Your task to perform on an android device: In the RAR App ,decompress the DCIM.rar file by entering the password and save it to the Camera folder.
Image 0: 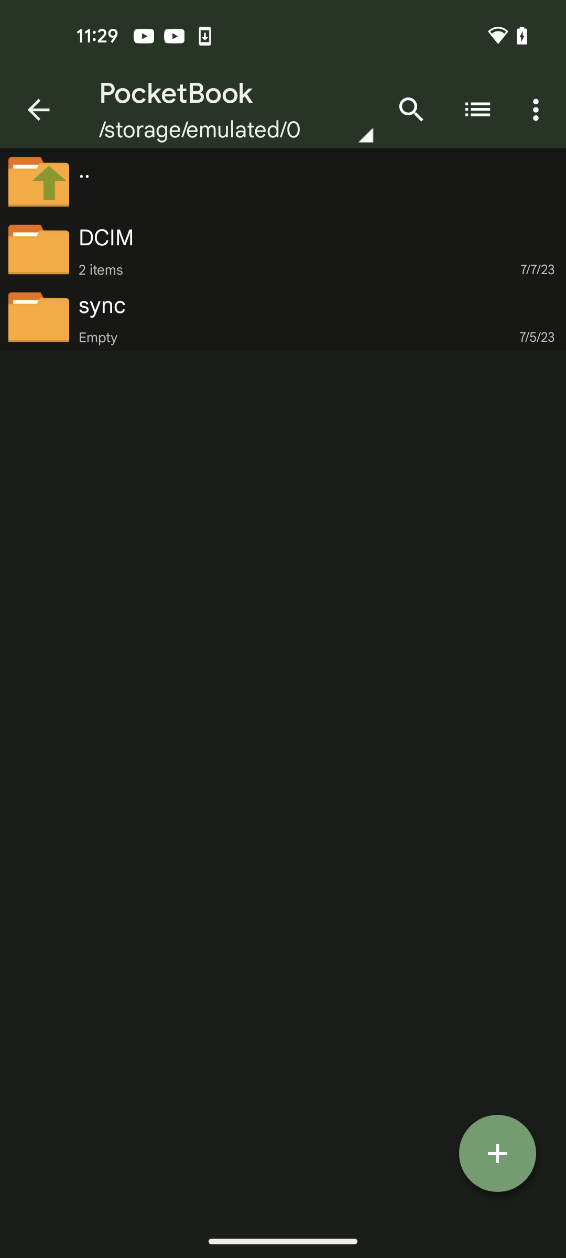
Open the RAR app
Step 0: open app "RAR"
Image 1: 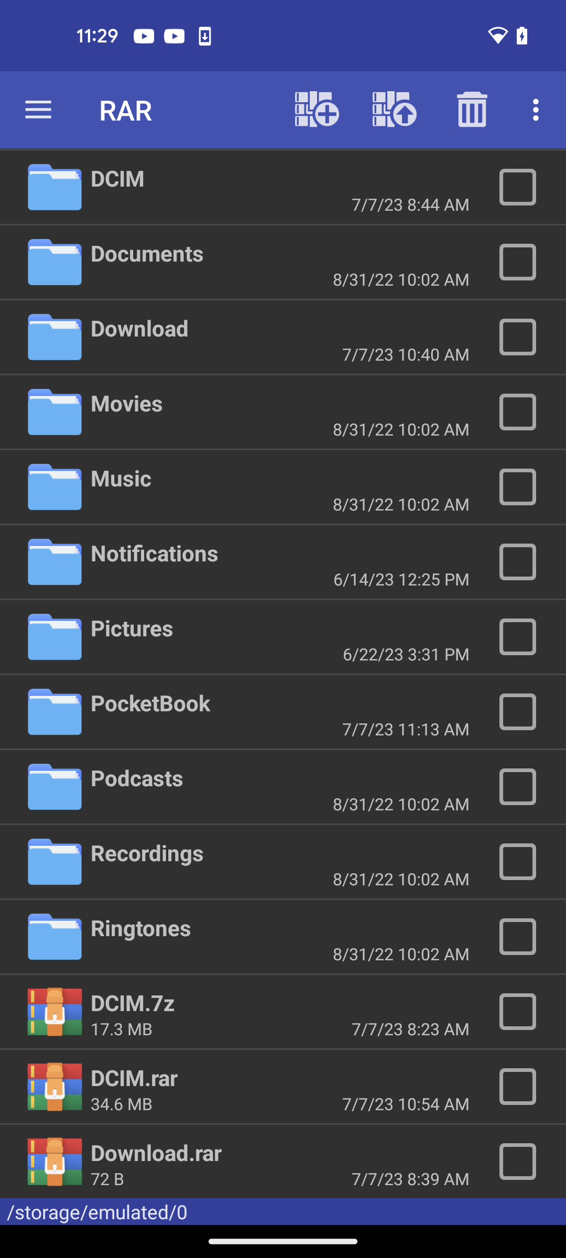
Click on the check box of the DCIM.rar file
Step 1: click (525, 1086)
Image 2: 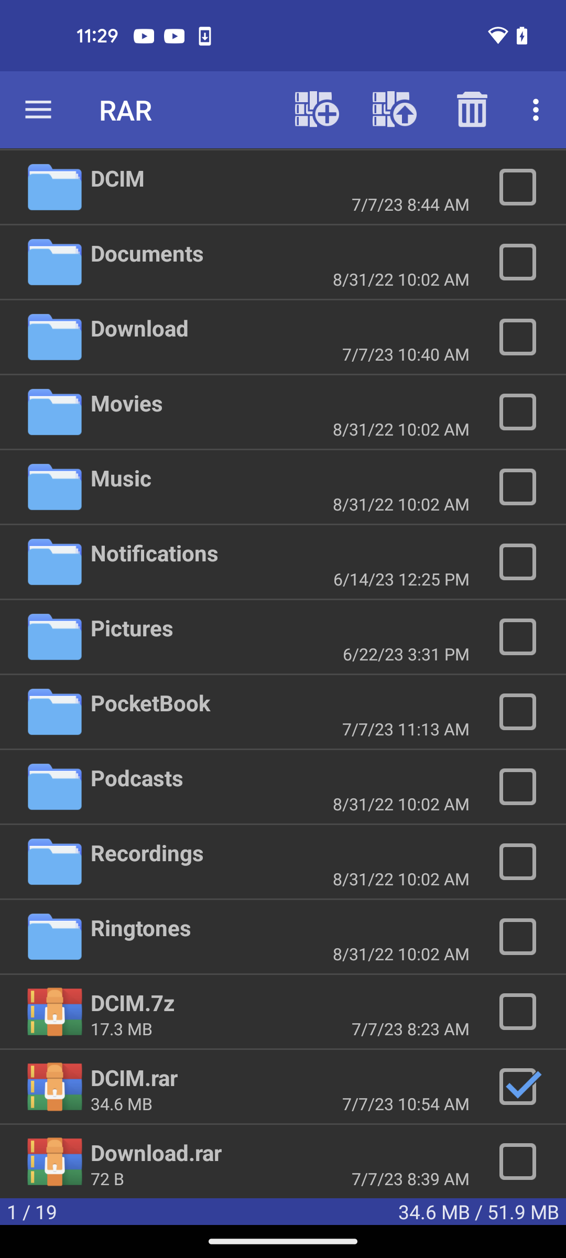
Click on the decompress button at the top of the screen
Step 2: click (395, 110)
Image 3: 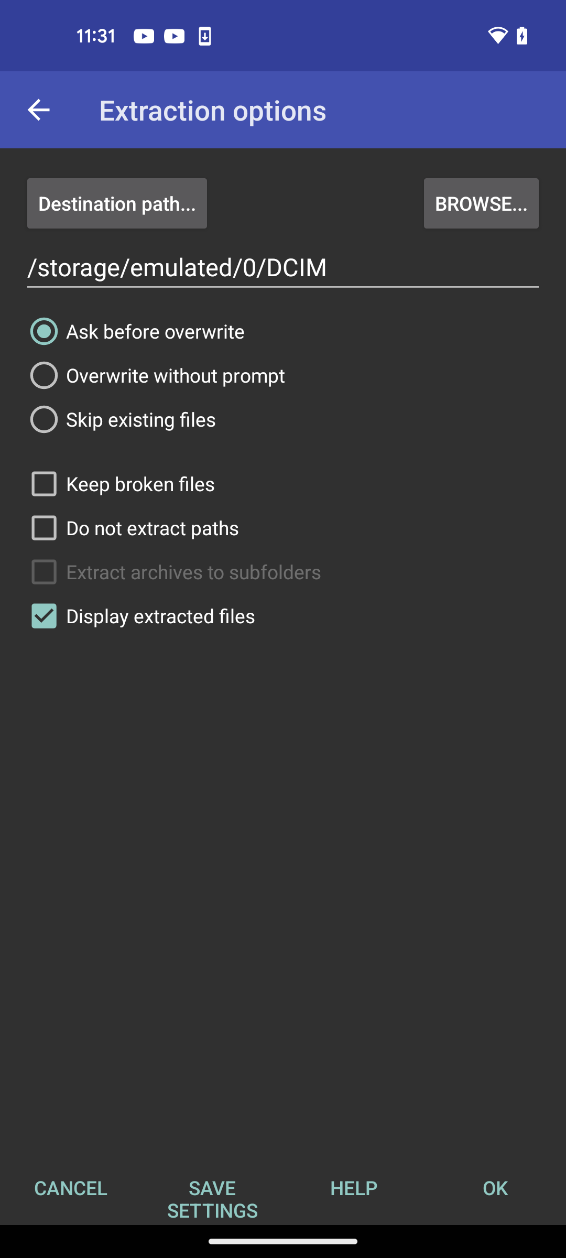
Click on the BROWSE... button for selecting the destination of the extracted file
Step 3: click (481, 203)
Image 4: 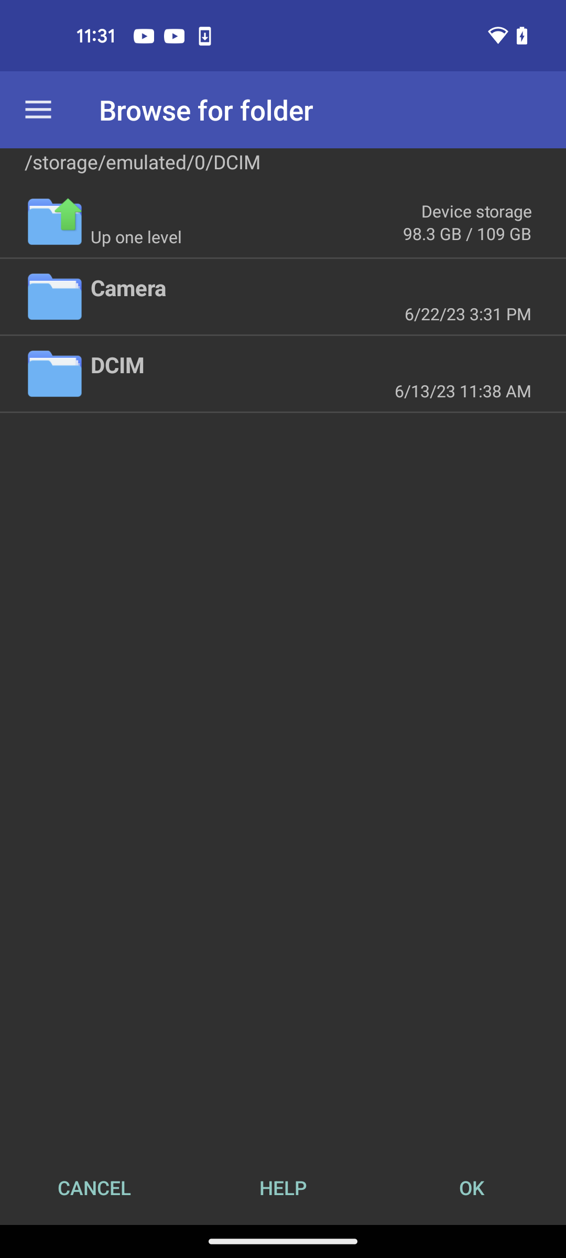
Choose the Camera folder
Step 4: click (283, 296)
Image 6: 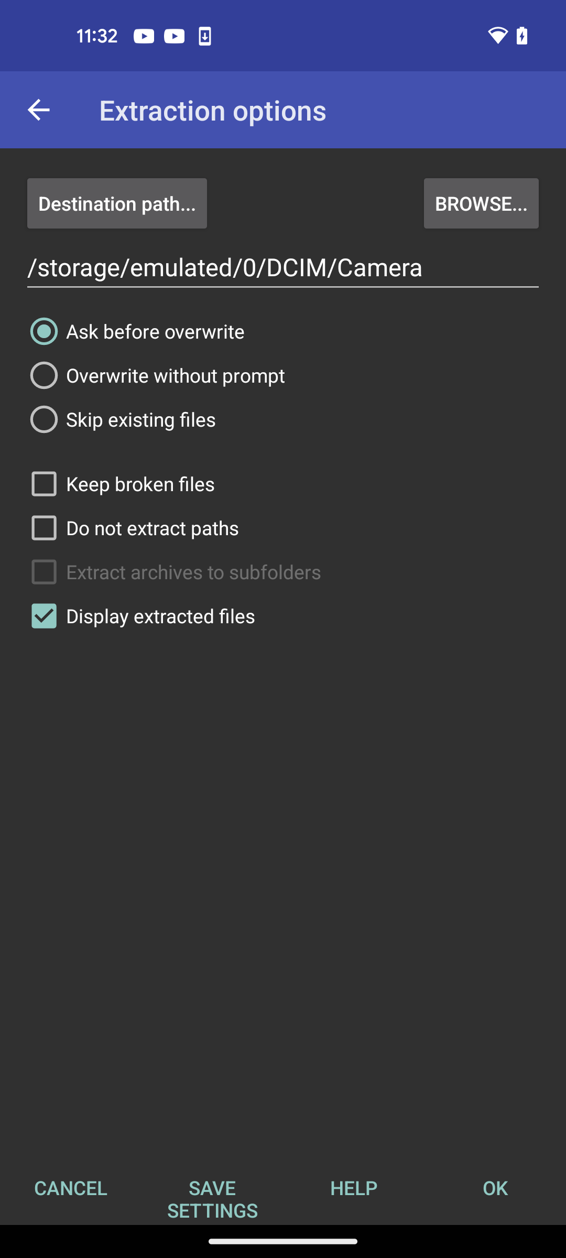
Decompress the file
Step 6: click (495, 1187)
Image 7: 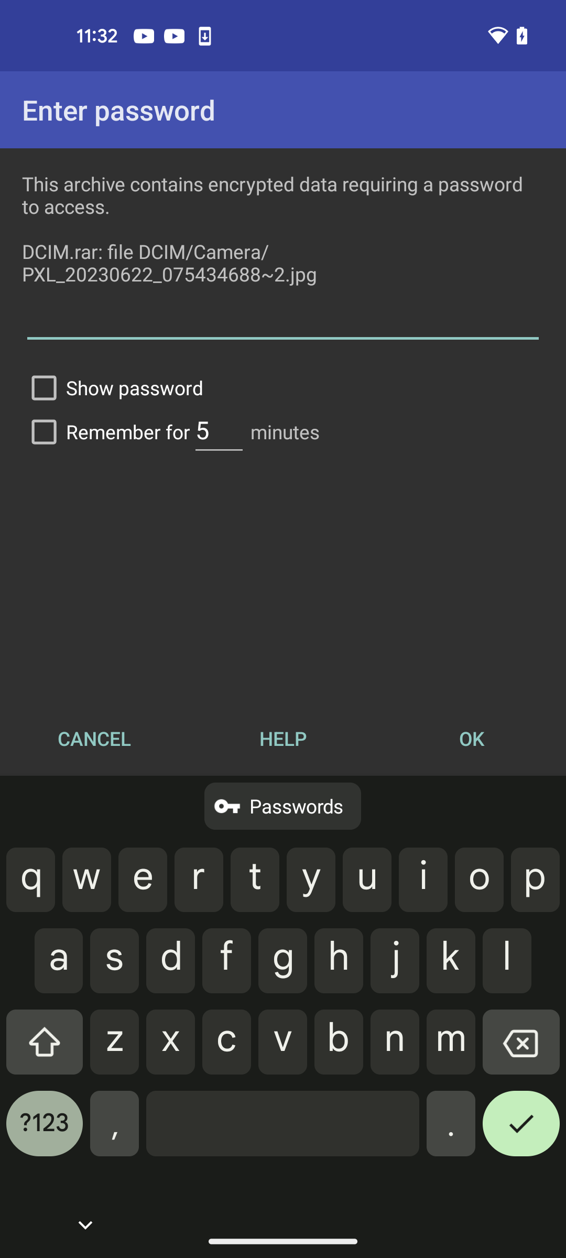
Enter the password Cerebra@123
Step 7: type "Cerebra@123"
Image 8: 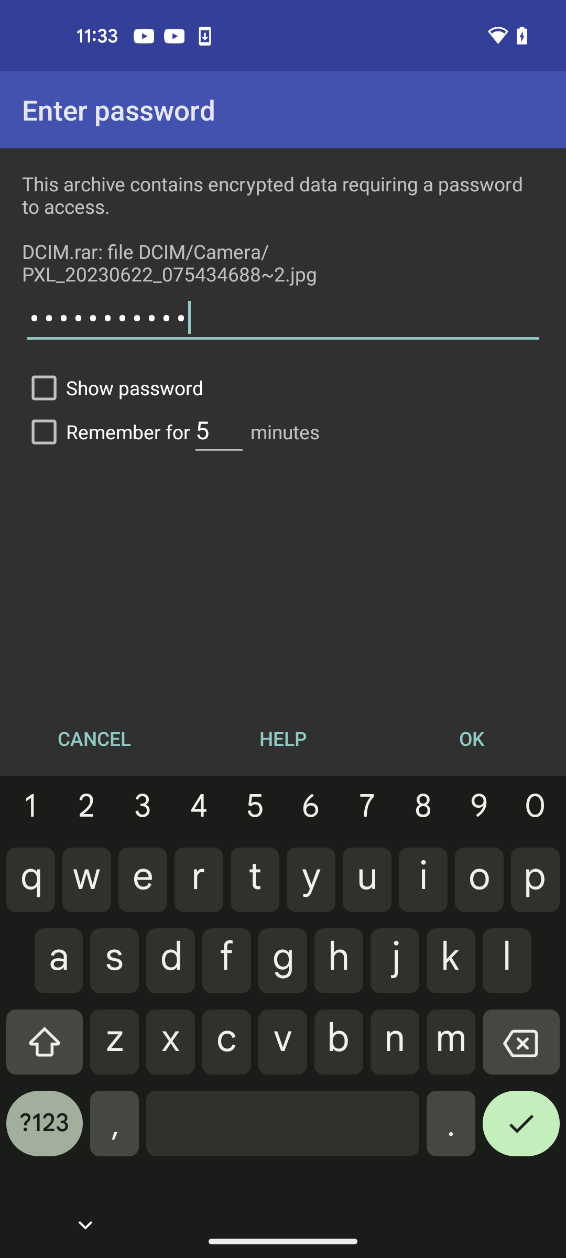
Click on the OK Button above the keyboard
Step 8: click (472, 739)
Image 9: 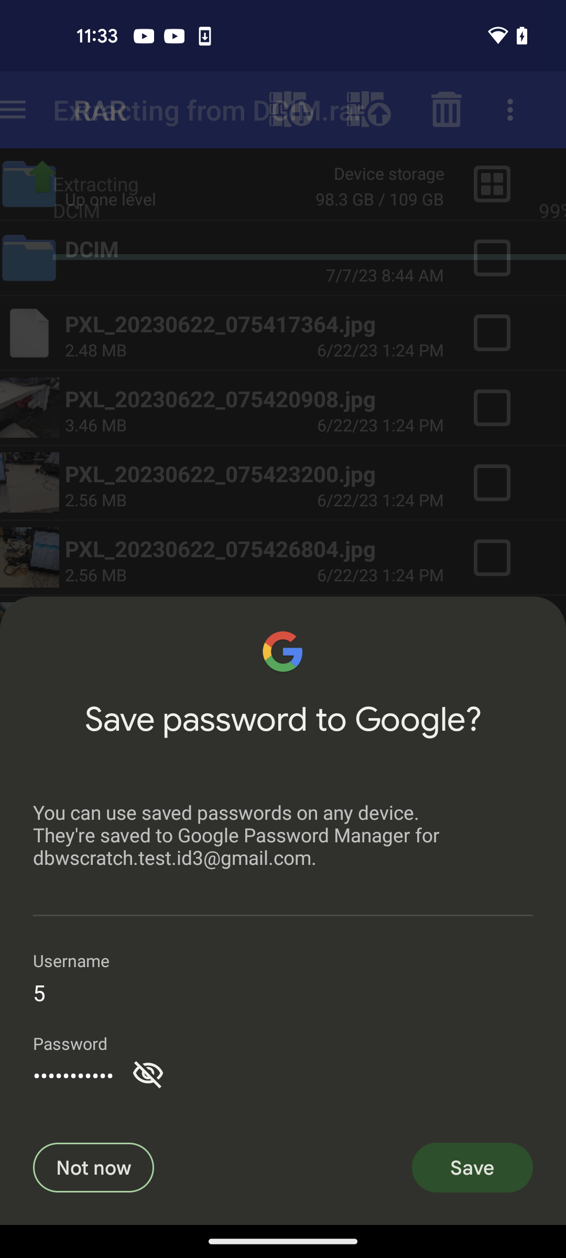
Choose Not now from the pop up
Step 9: click (93, 1167)